Your task to perform on an android device: I want to add Oats to my shopping cart.
Image 0: 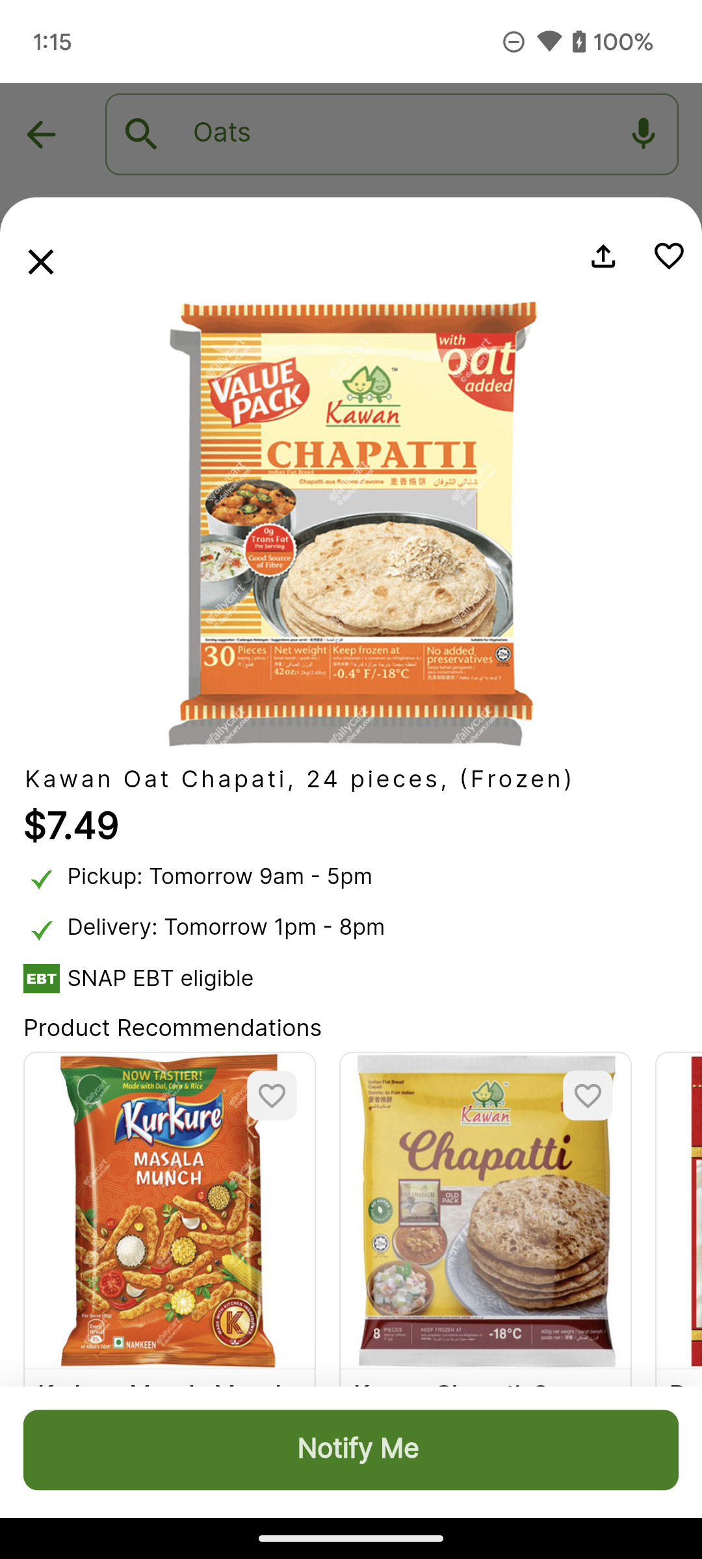
Click on the cross icon on the left side of the screen.
Step 0: click (41, 262)
Image 2: 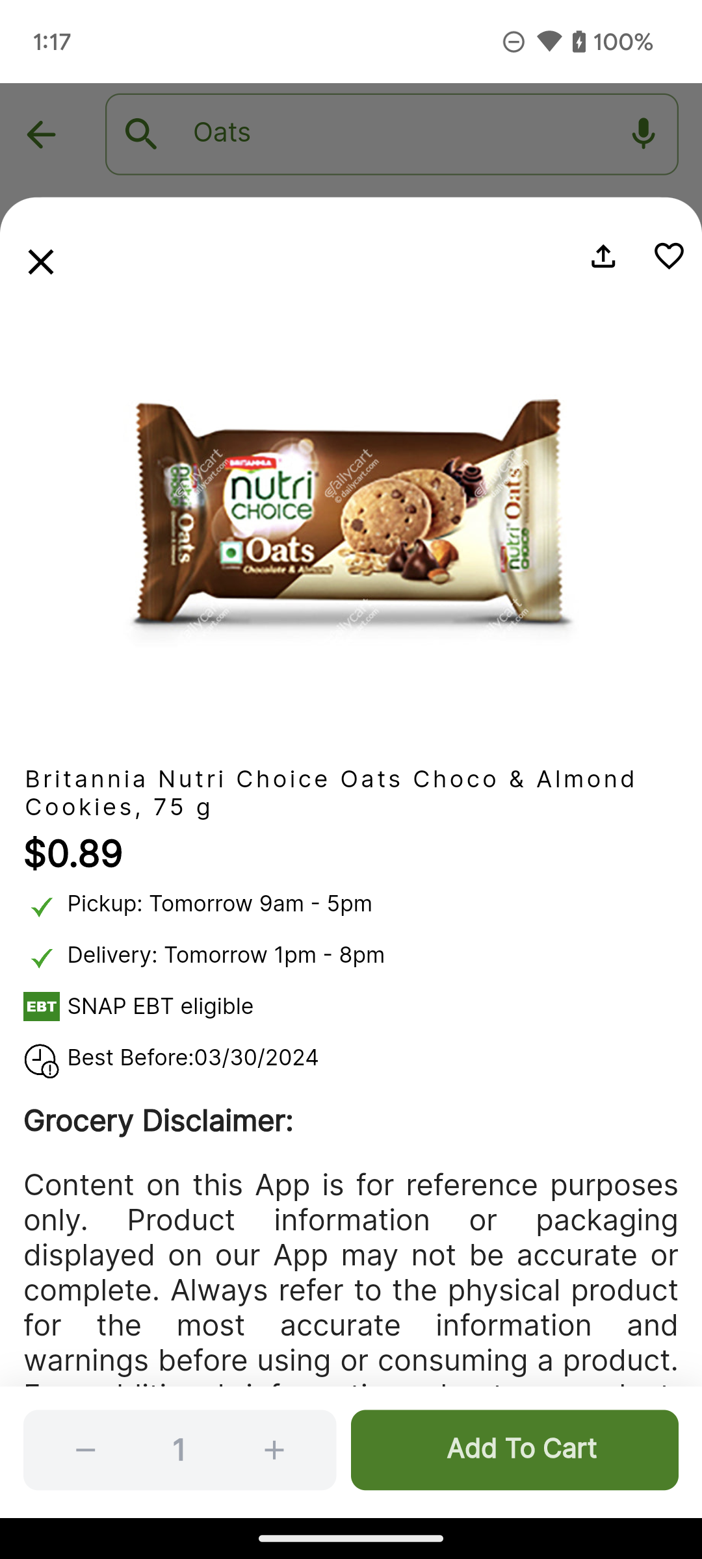
Click on the Add To Cart option on the bottom right corner of the screen.
Step 2: click (514, 1450)